Your task to perform on an android device: View the Hair Dryer reviews on the JioMart app.
Image 0: 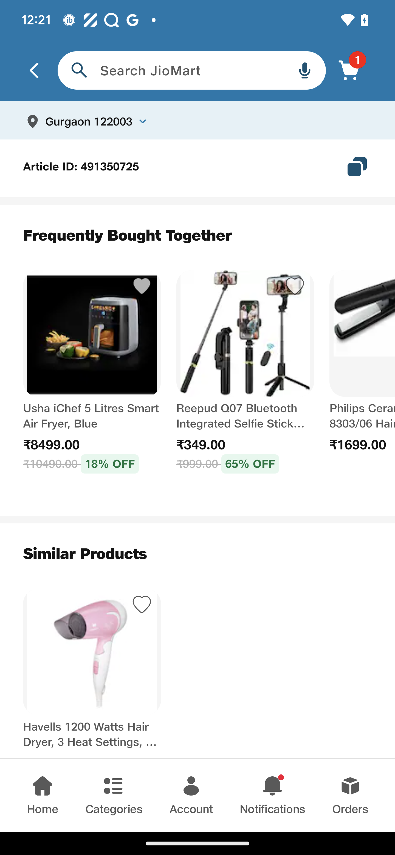
Swipe up on the screen to view rating and review 
Step 0: scroll down